Your task to perform on an android device: View the Nature image so that i can edit and use it for my social media.
Image 0: 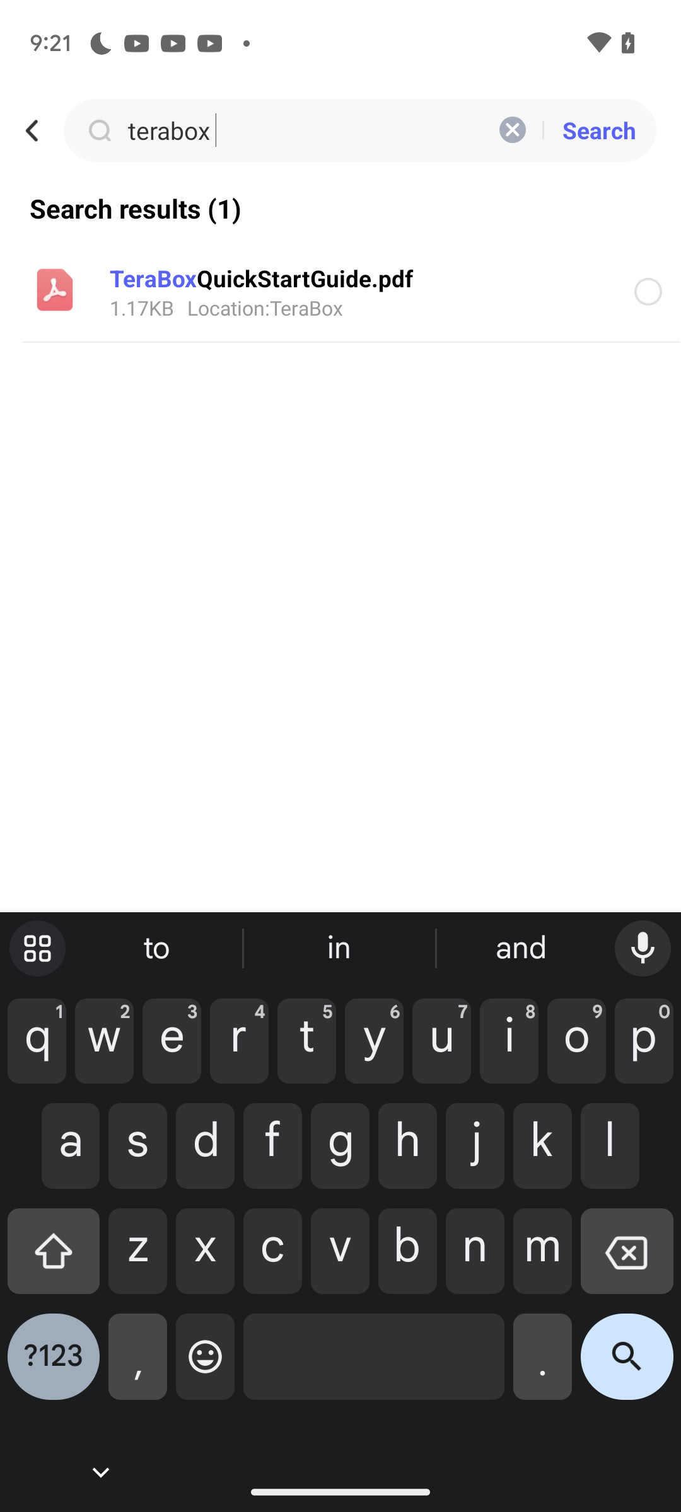
Click on the searchbar at the top of the screen
Step 0: click (335, 130)
Image 1: 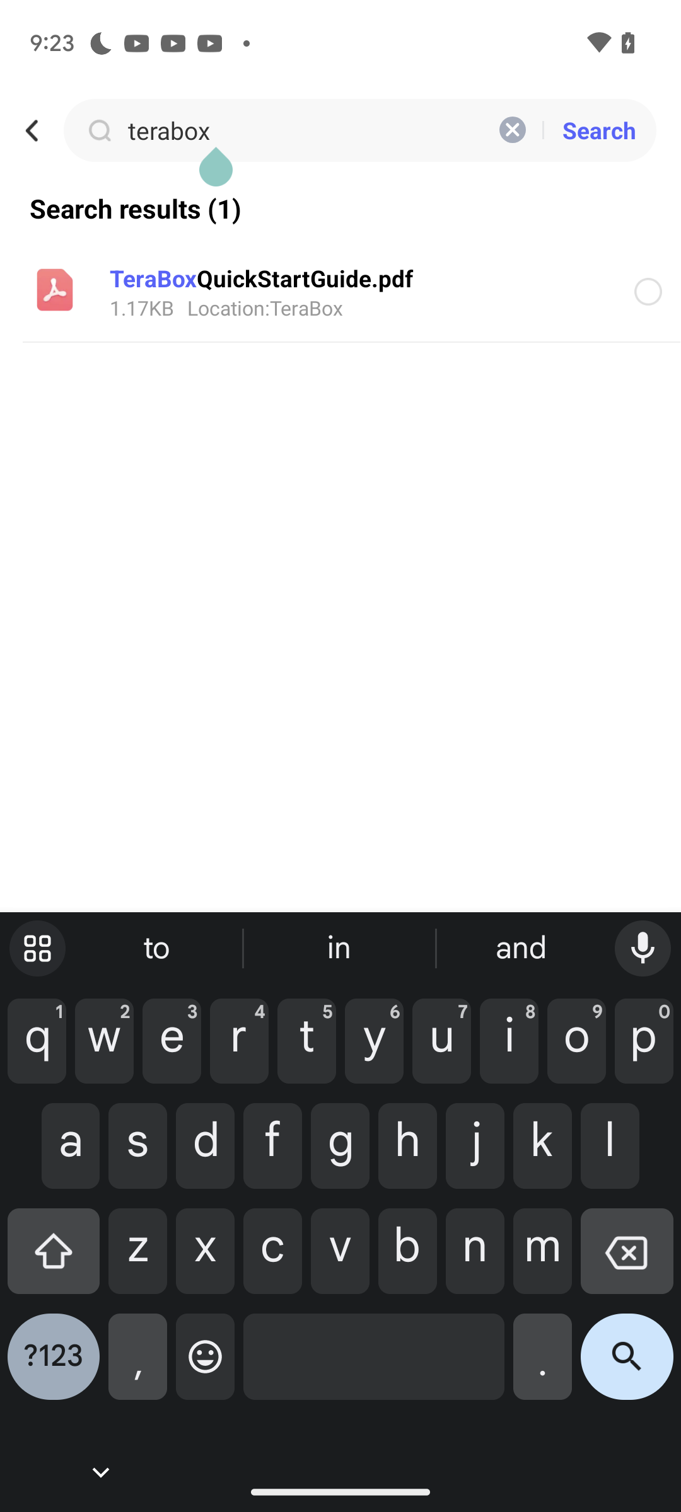
Click on the cross in the searchbar
Step 1: click (335, 130)
Image 3: 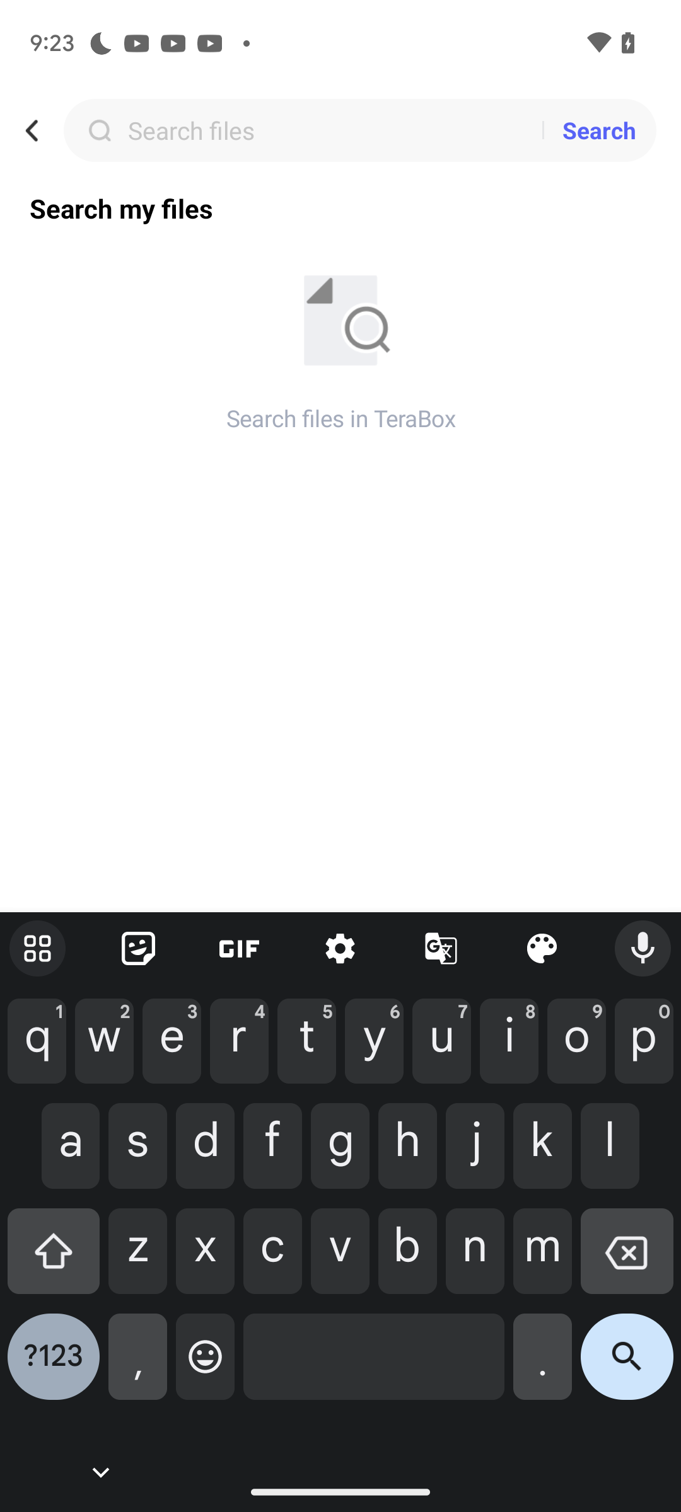
Enter nature in the searchbar
Step 3: type "Nature"
Image 4: 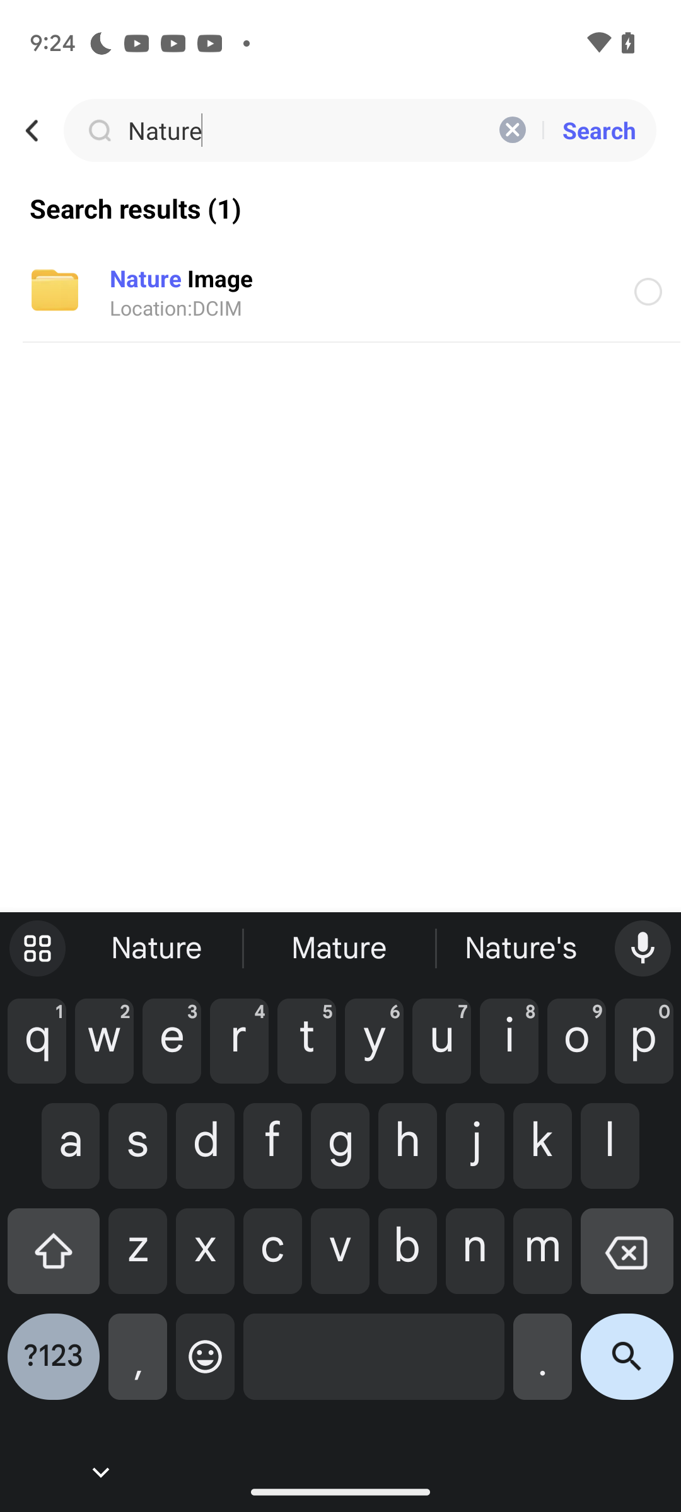
Click on the suggested search result
Step 4: click (362, 317)